Your task to perform on an android device: Open the reminder app and change Gopal´s birthday reminder time to 8 p.m. then save the changes.
Image 0: 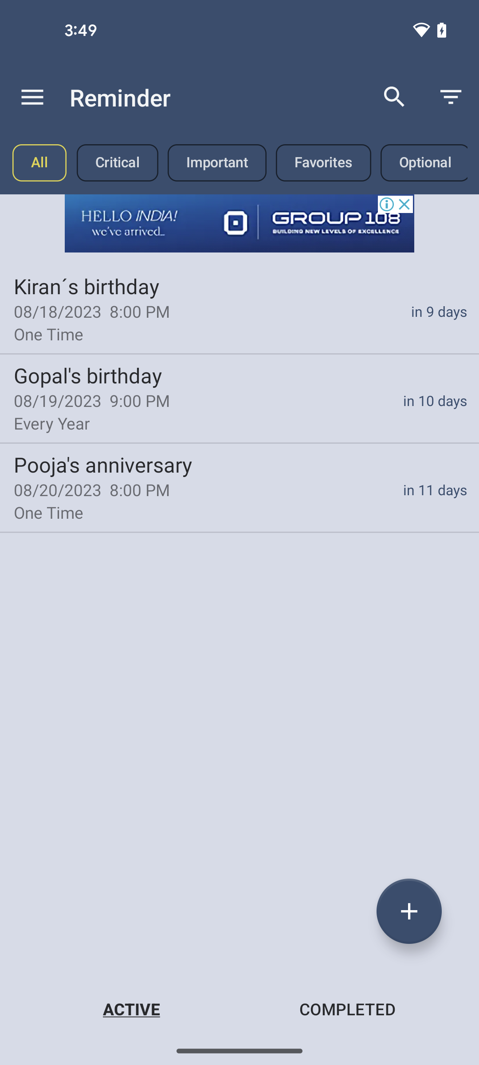
Tap on the Gopal´s birthday reminder 
Step 0: click (239, 398)
Image 1: 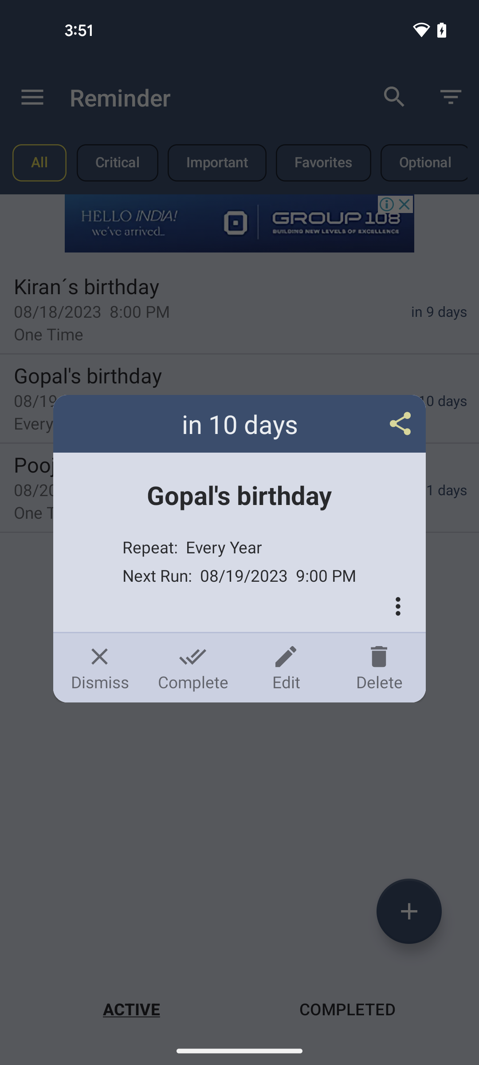
Click on the edit option
Step 1: click (286, 667)
Image 2: 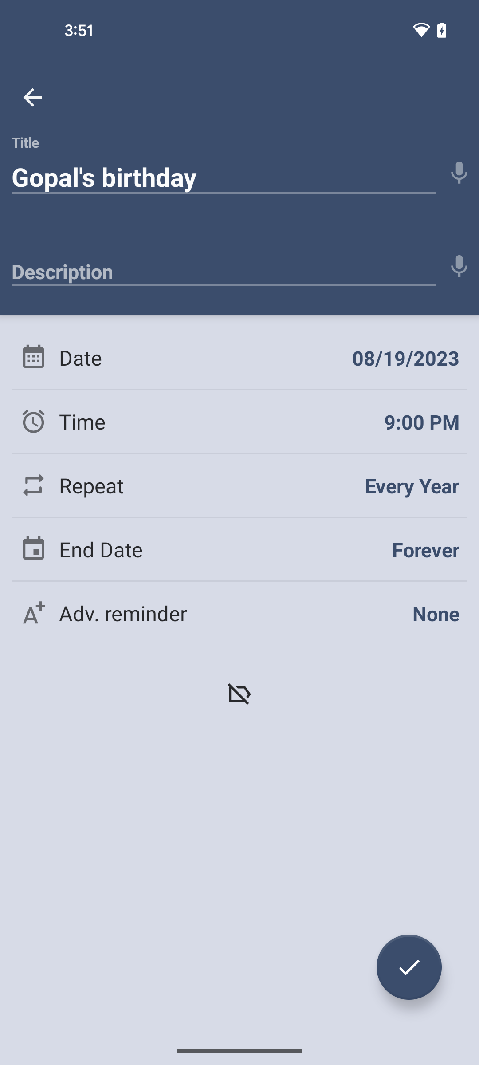
Tap on the time section
Step 2: click (202, 421)
Image 3: 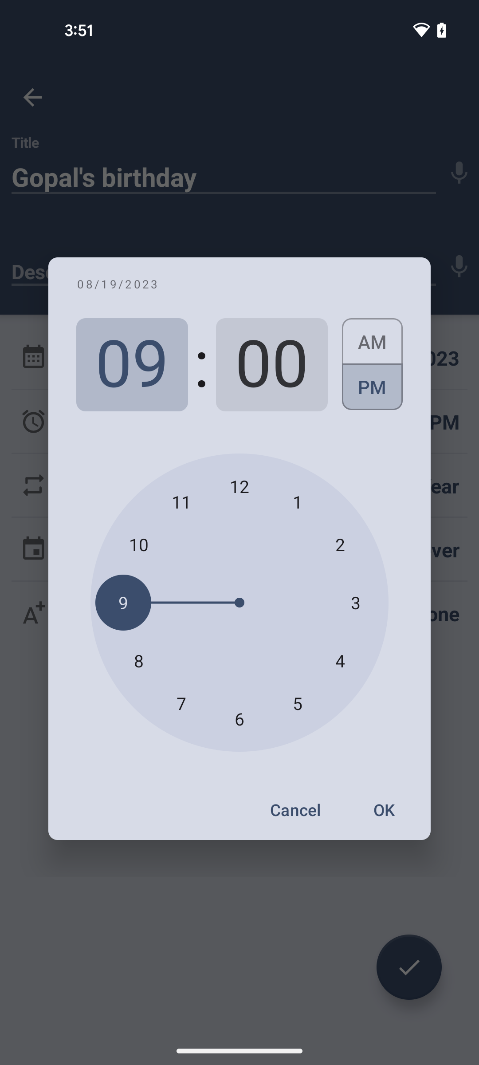
Select the hours to 8
Step 3: click (138, 661)
Image 4: 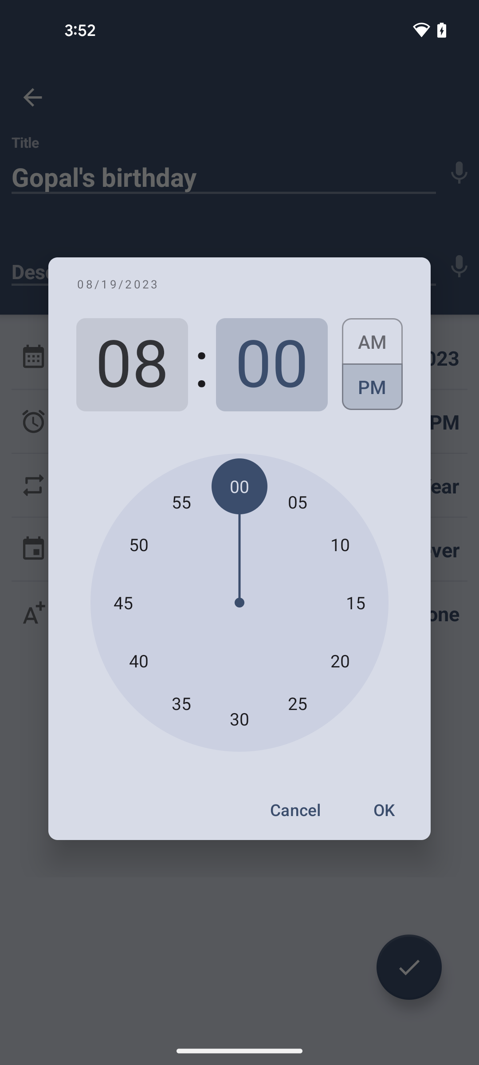
Tap on the OK option 
Step 4: click (384, 810)
Image 5: 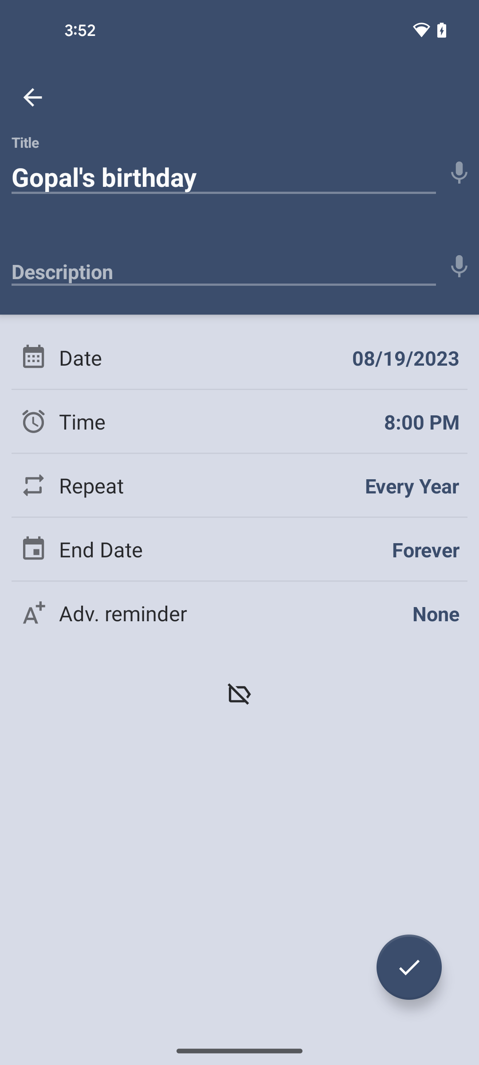
Tap on the tick button at the bottom right corner of the screen
Step 5: click (409, 967)